Your task to perform on an android device: View the details of the Nike Mens Joyride Run Fk Running Shoes in the Amazon app.
Image 0: 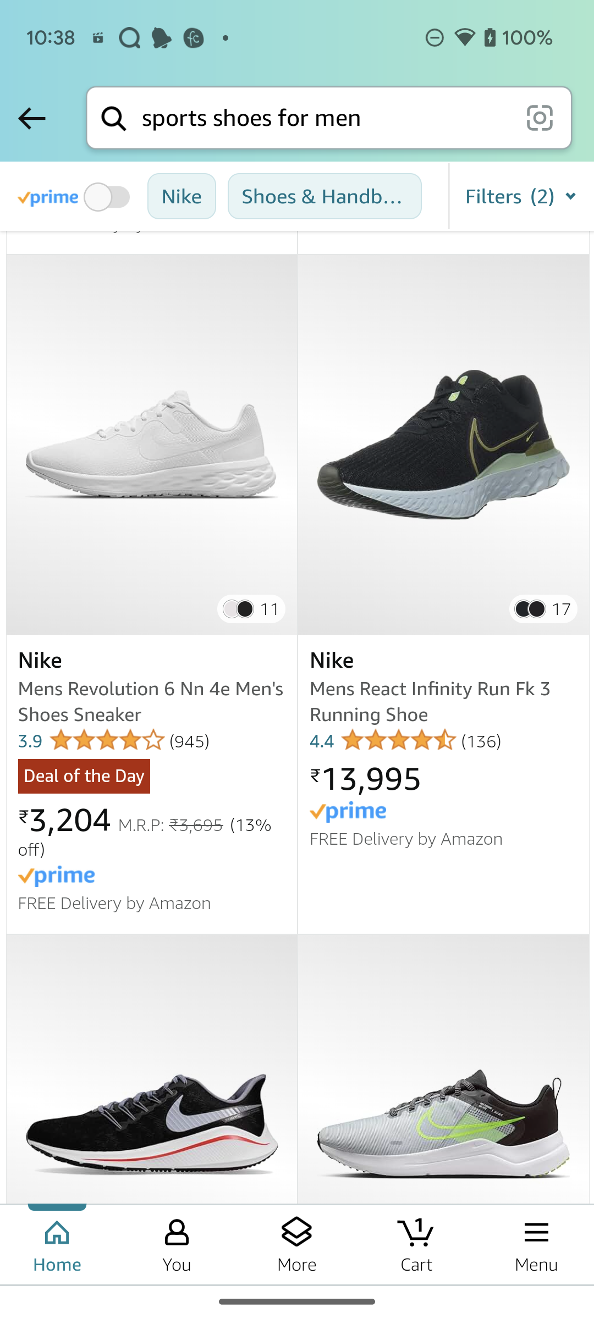
Click on the Nike Mens Joyride Run Fk Running Shoes
Step 0: click (443, 445)
Image 2: 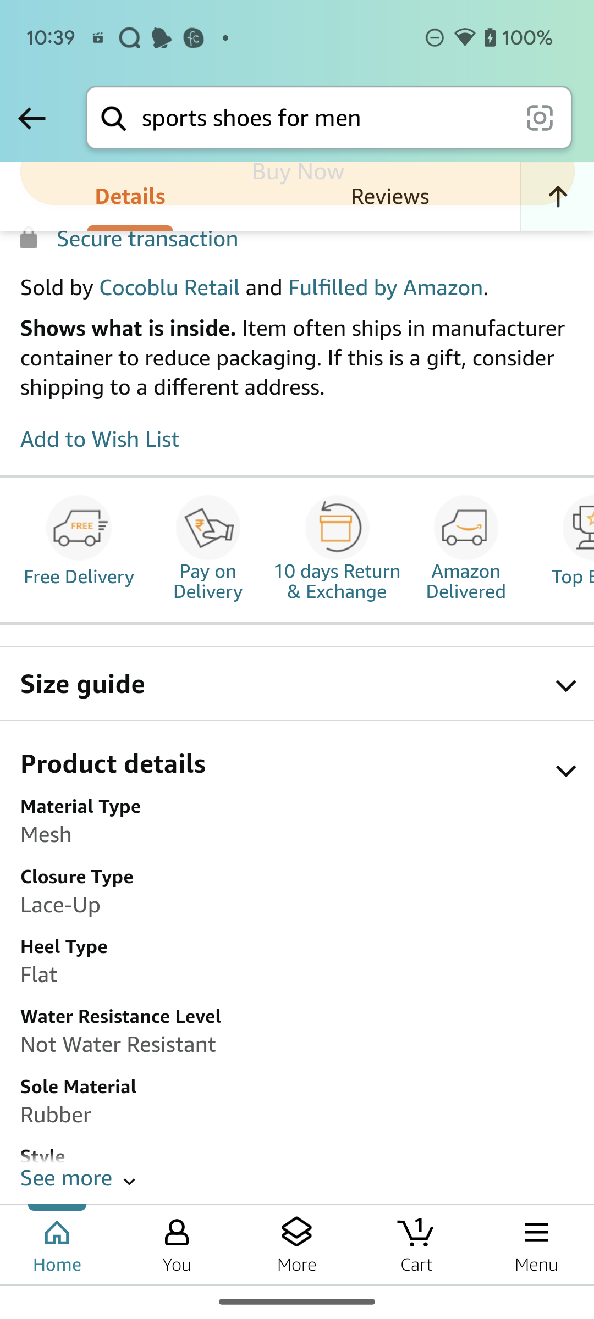
Click on see more of product details
Step 2: click (66, 1177)